Your task to perform on an android device: I want to use the Dropbox app to view the recipe book's PDF file.
Image 0: 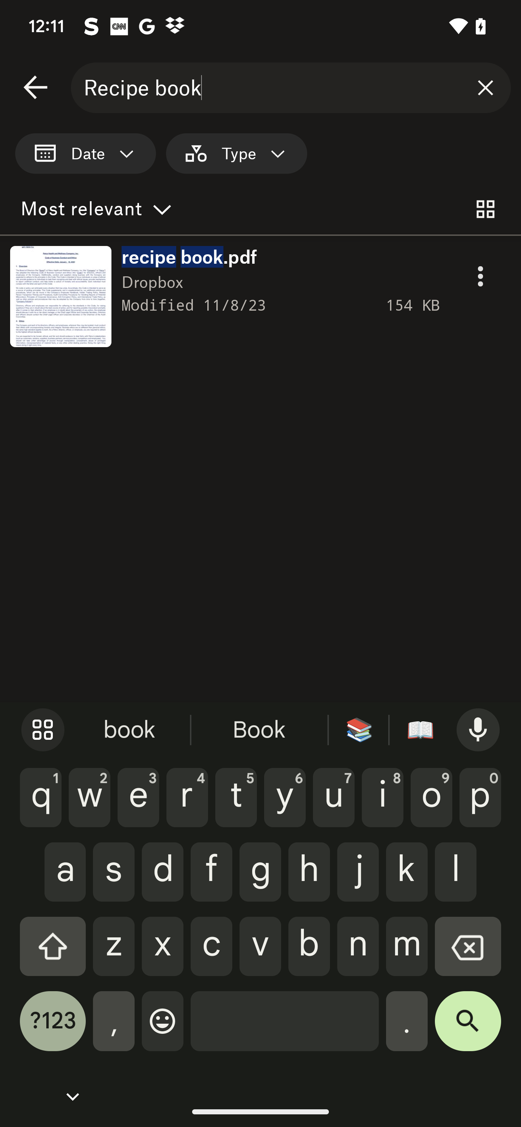
Click on the recipe book pdf
Step 0: click (81, 279)
Image 1: 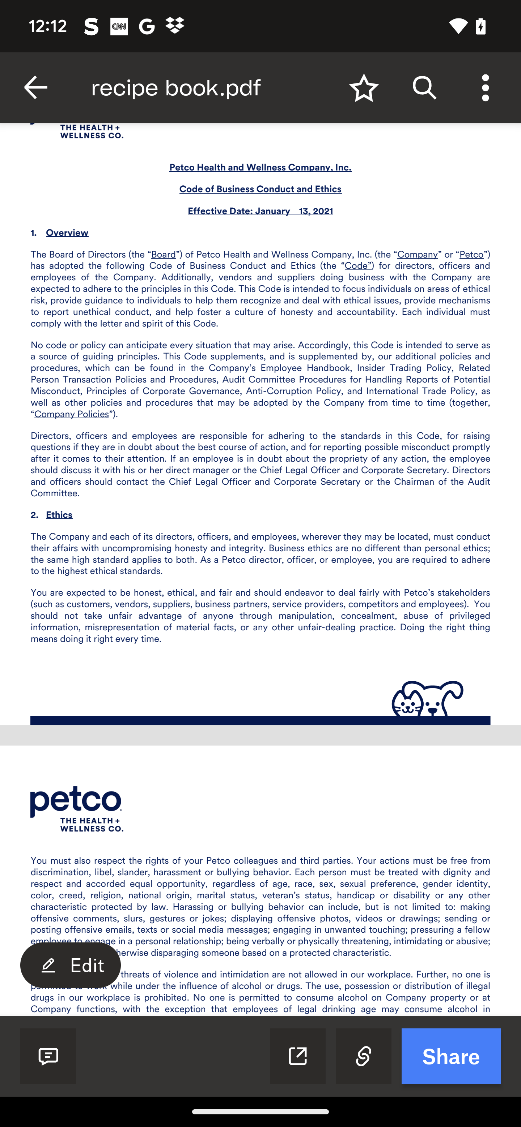
Swipe up on the screen
Step 1: scroll down
Image 2: 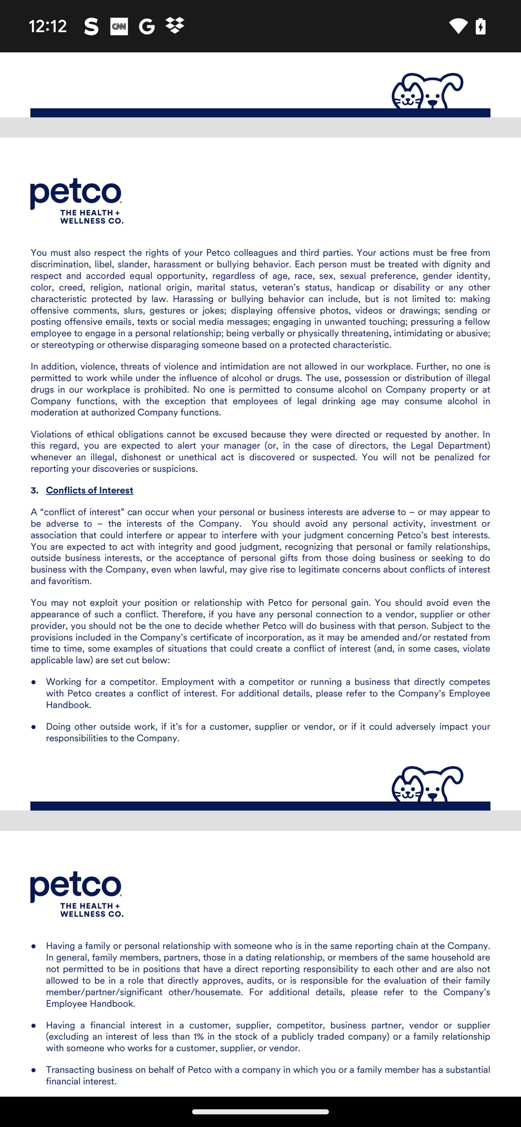
Swipe up on the screen
Step 2: scroll down
Image 3: 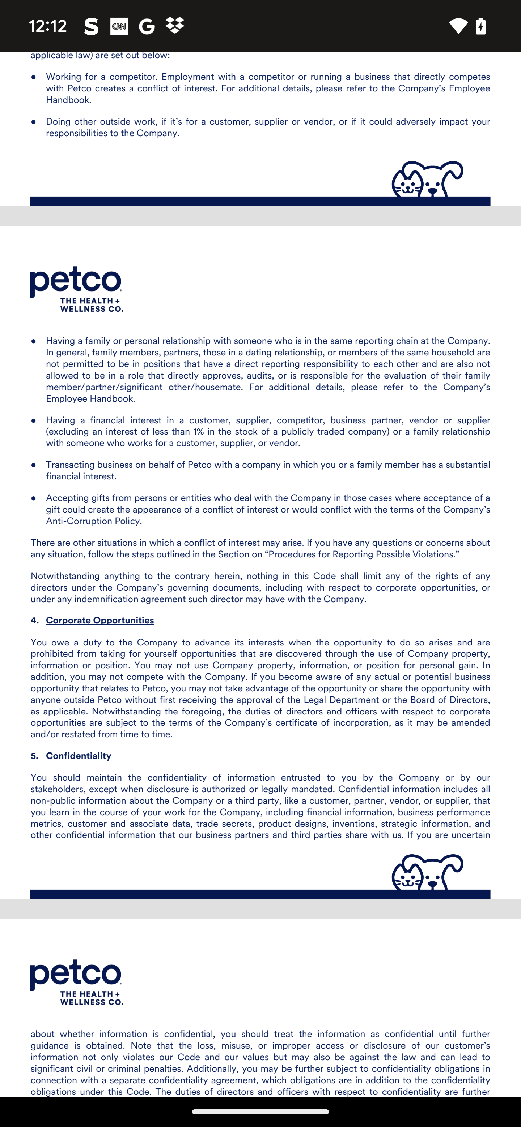
Swipe up on the screen
Step 3: scroll down
Image 4: 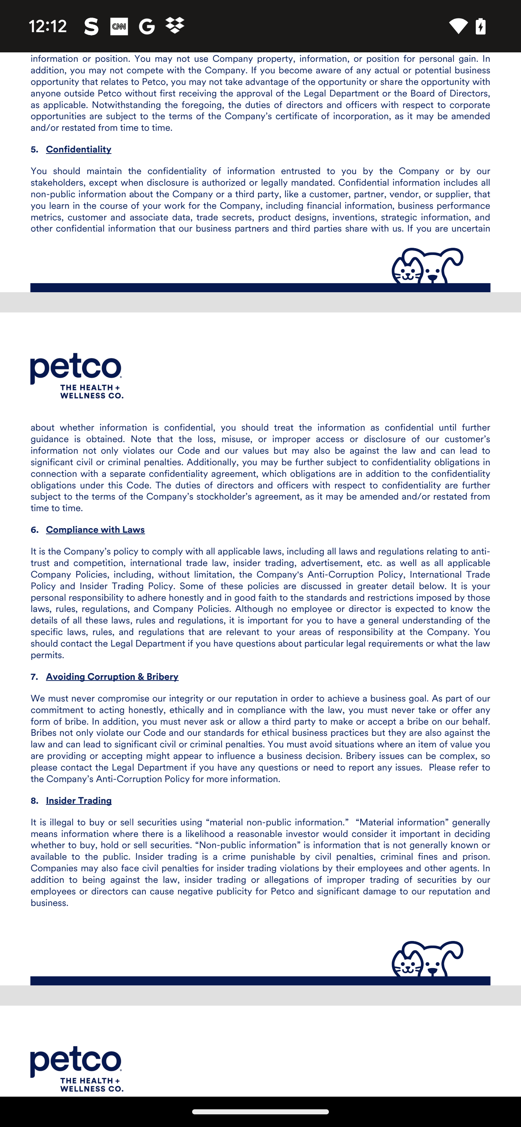
Swipe up on the screen
Step 4: scroll down
Image 5: 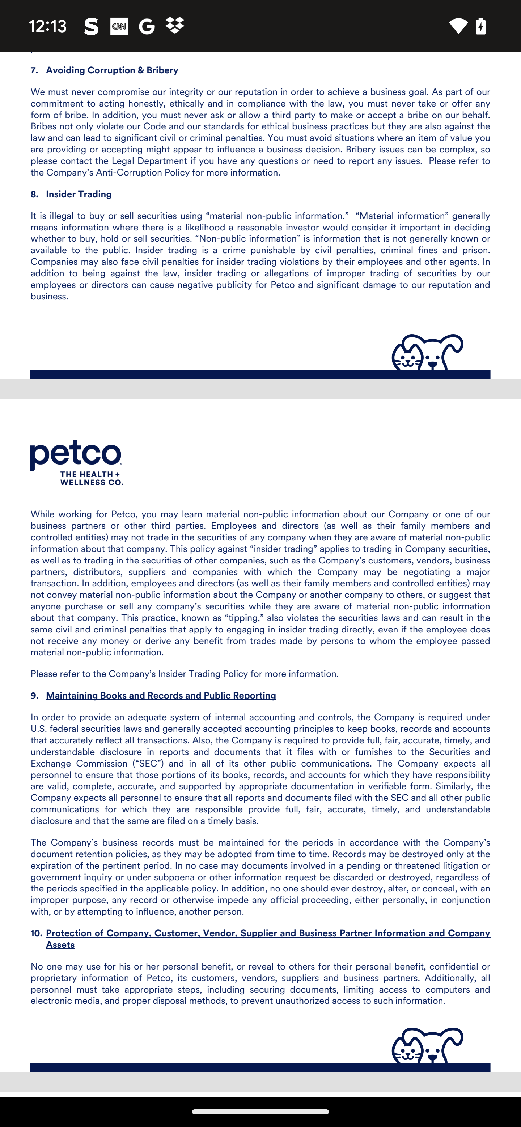
Swipe up on the screen
Step 5: scroll down